Your task to perform on an android device: I'm going to meet my son in Berlin for important work with my wife and I decided to go there by flight, so search for the one way flight from Stuttgart to Berlin airport on January 1,2024 in the Goibibo app.
Image 0: 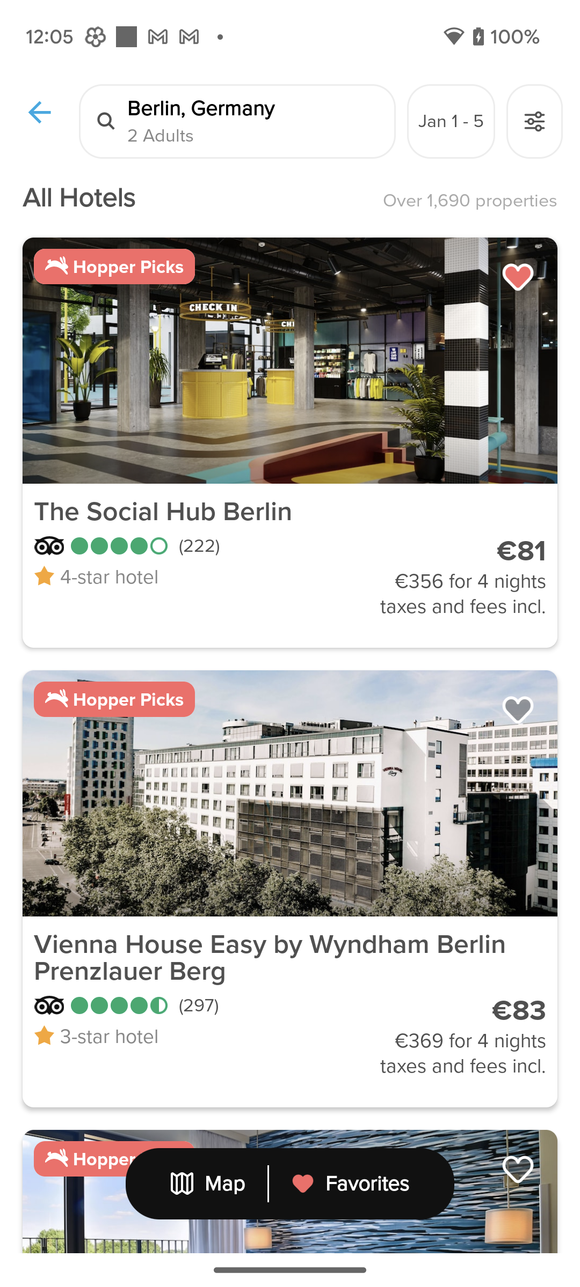
Open the Goibibo app.
Step 0: open app "Goibibo"
Image 1: 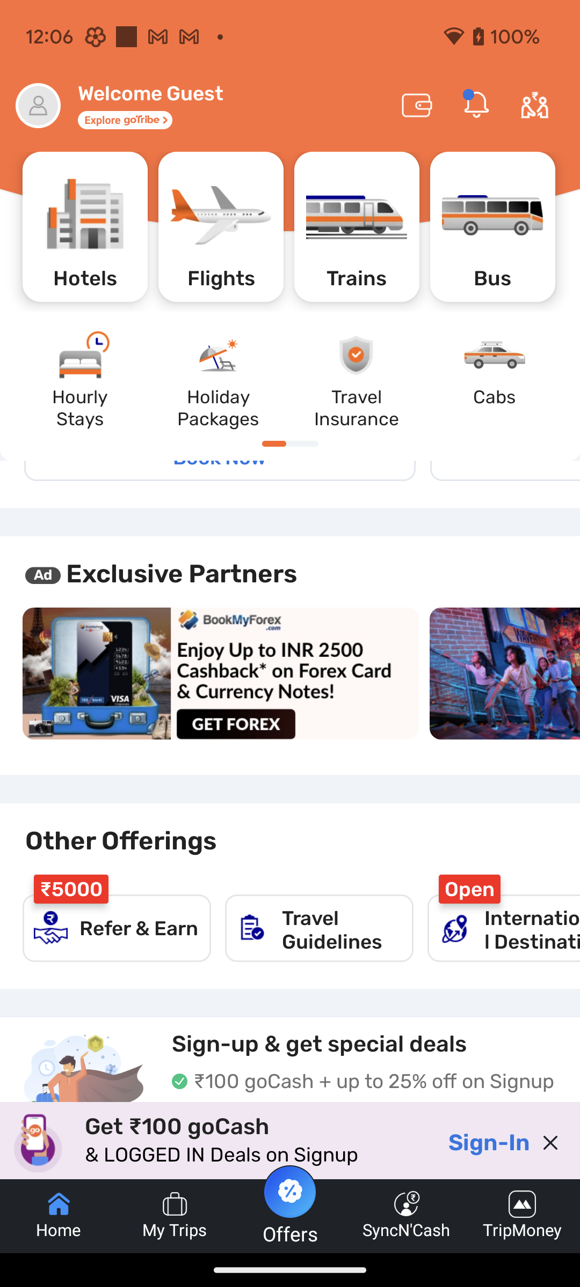
Click on the flight tab icon to search for the flights
Step 1: click (221, 226)
Image 2: 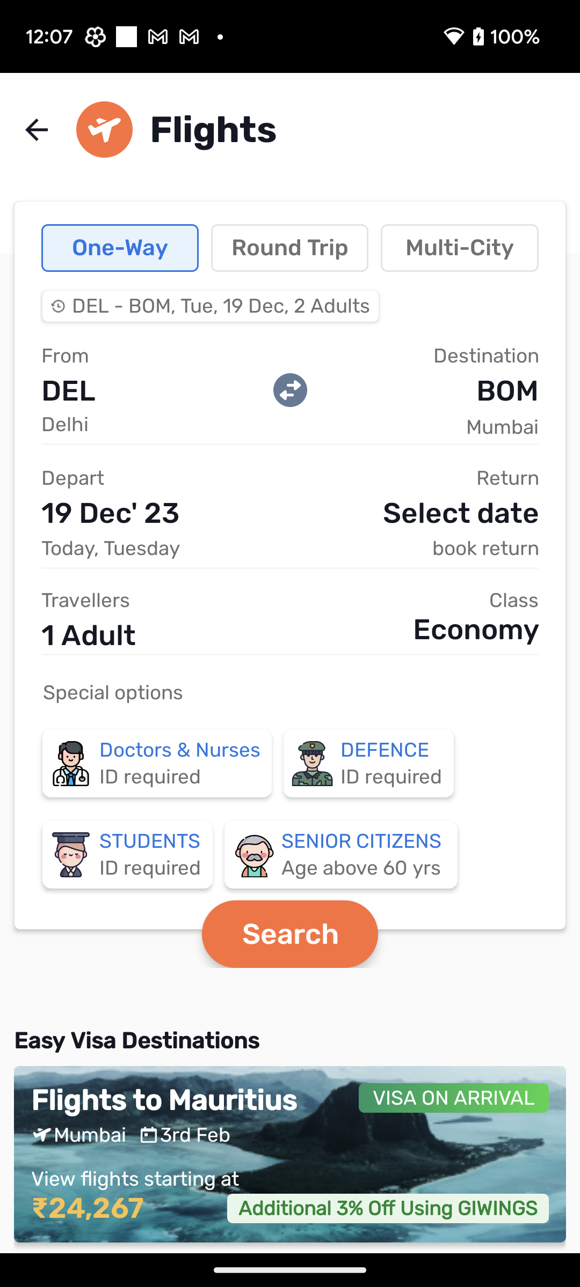
Click on the first input box to enter the departure location.
Step 2: click (157, 390)
Image 4: 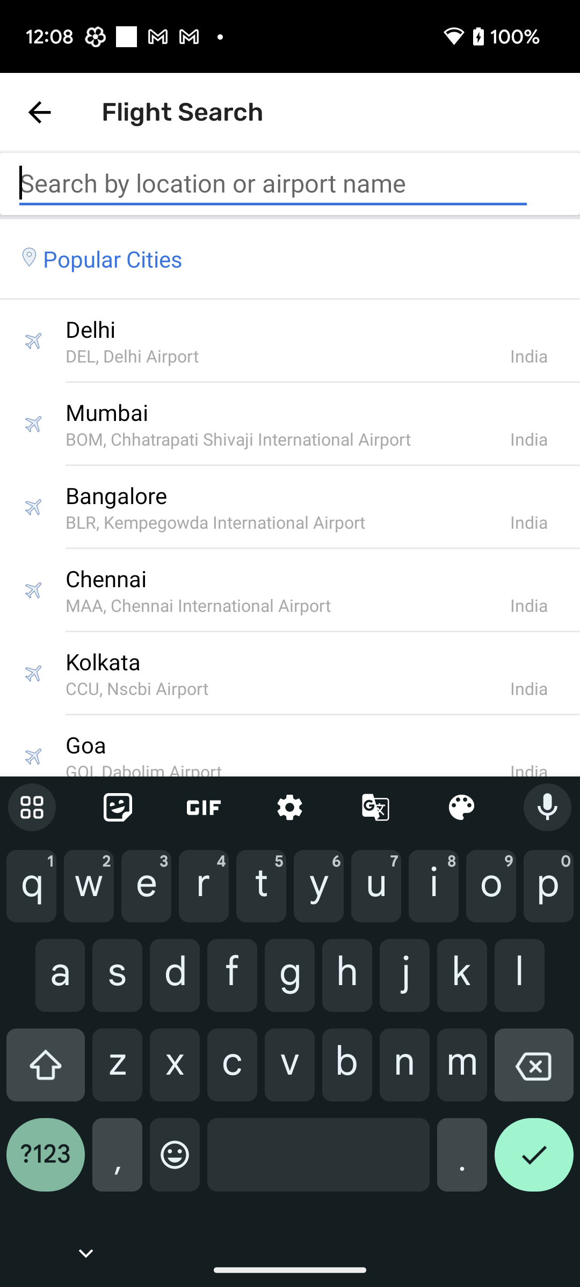
Type Stuttgart in the search location bar.
Step 4: type "Stuttgart"
Image 5: 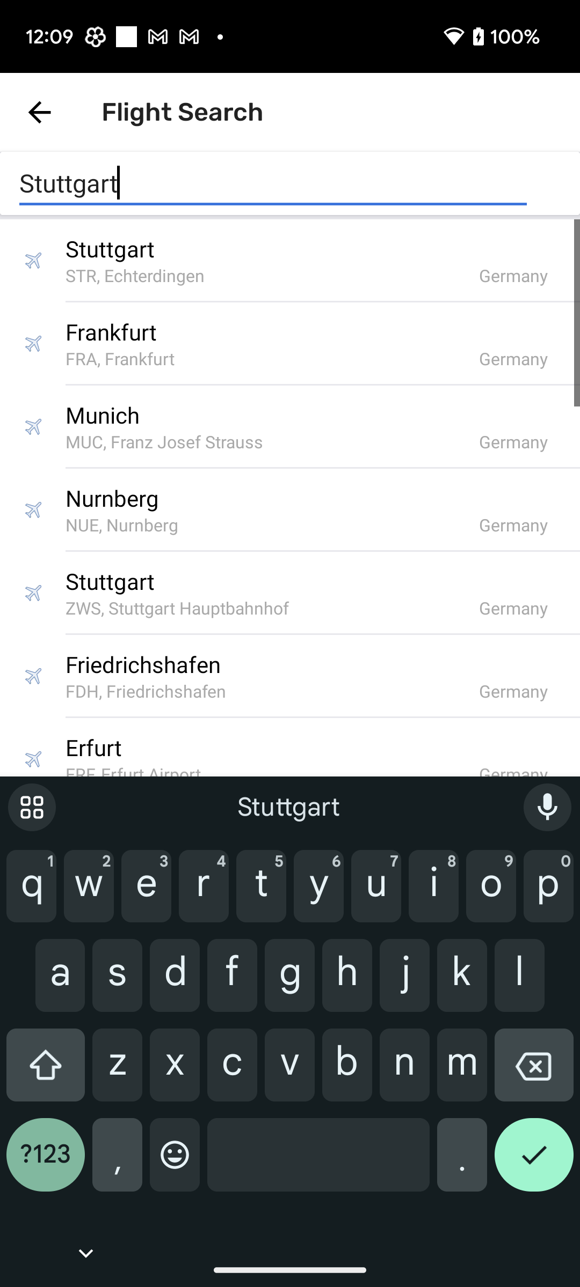
Click on the first suggested option.
Step 5: click (310, 248)
Image 6: 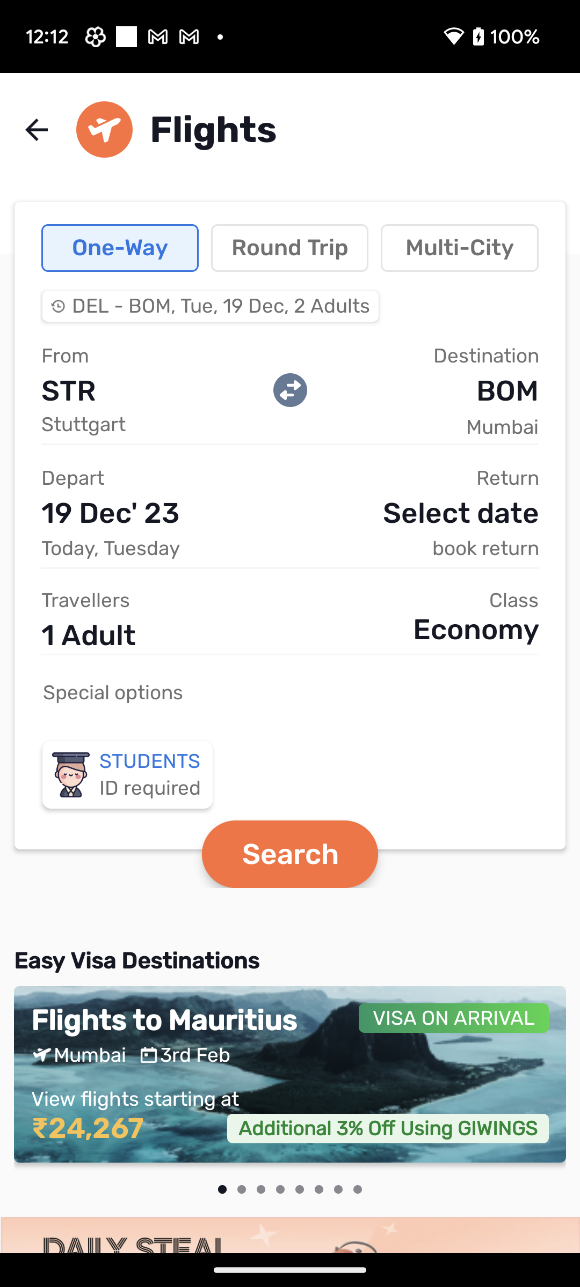
Click on the second input box to enter the destination location.
Step 6: click (423, 390)
Image 7: 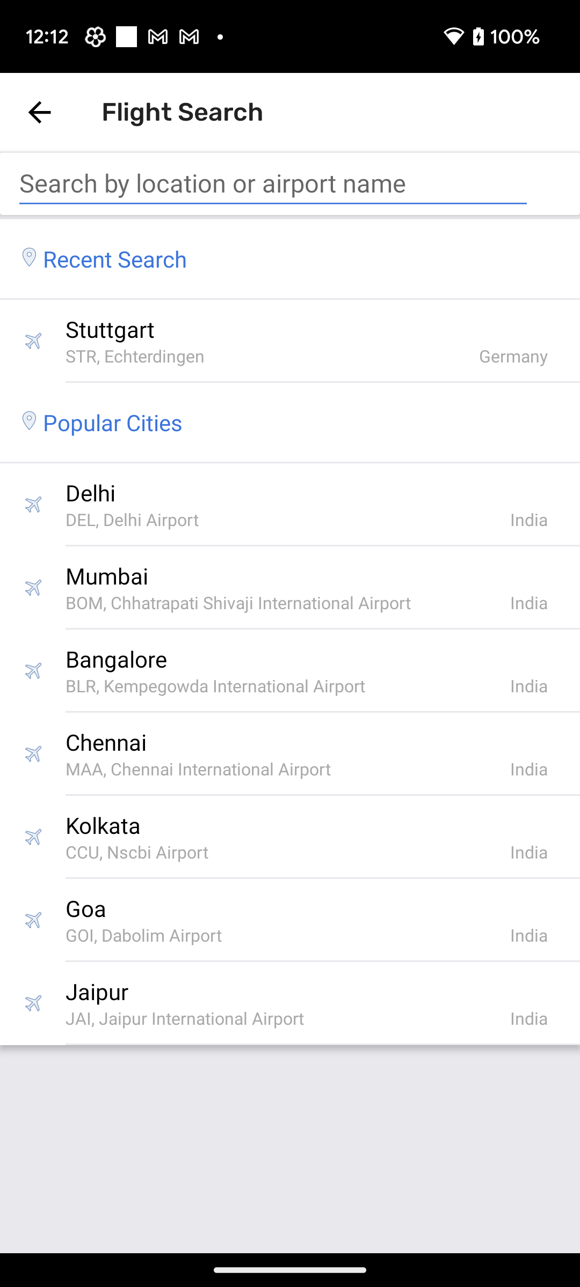
Click on the search location bar to enter the destination location
Step 7: click (273, 183)
Image 8: 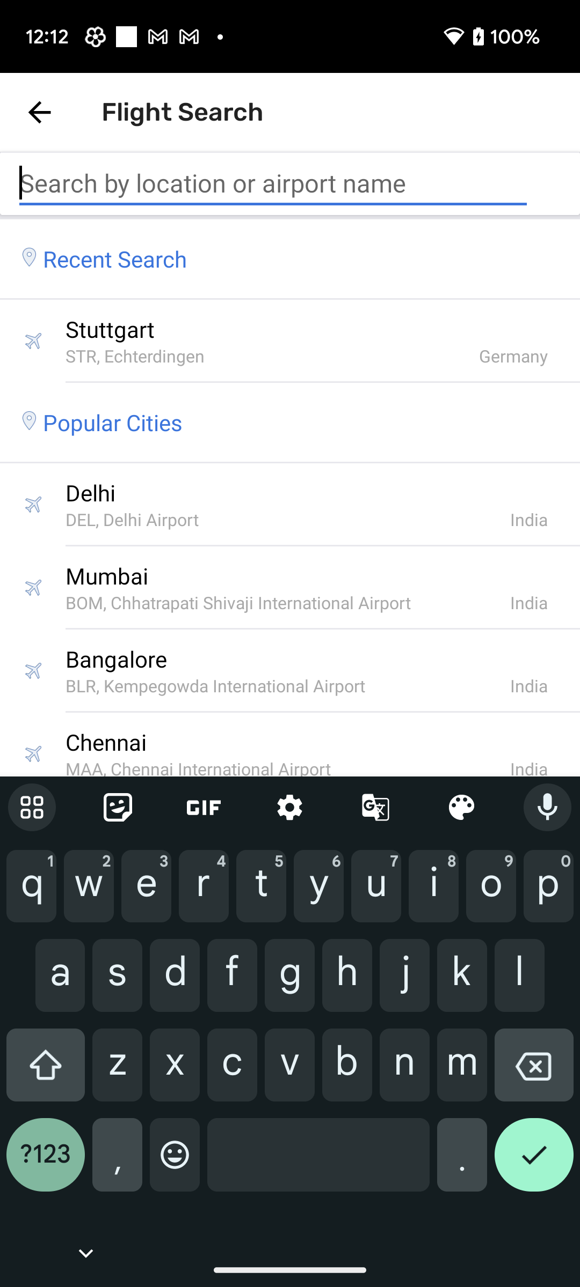
Type Berlin in the search location bar to enter the destination location.
Step 8: type "Berlin"
Image 9: 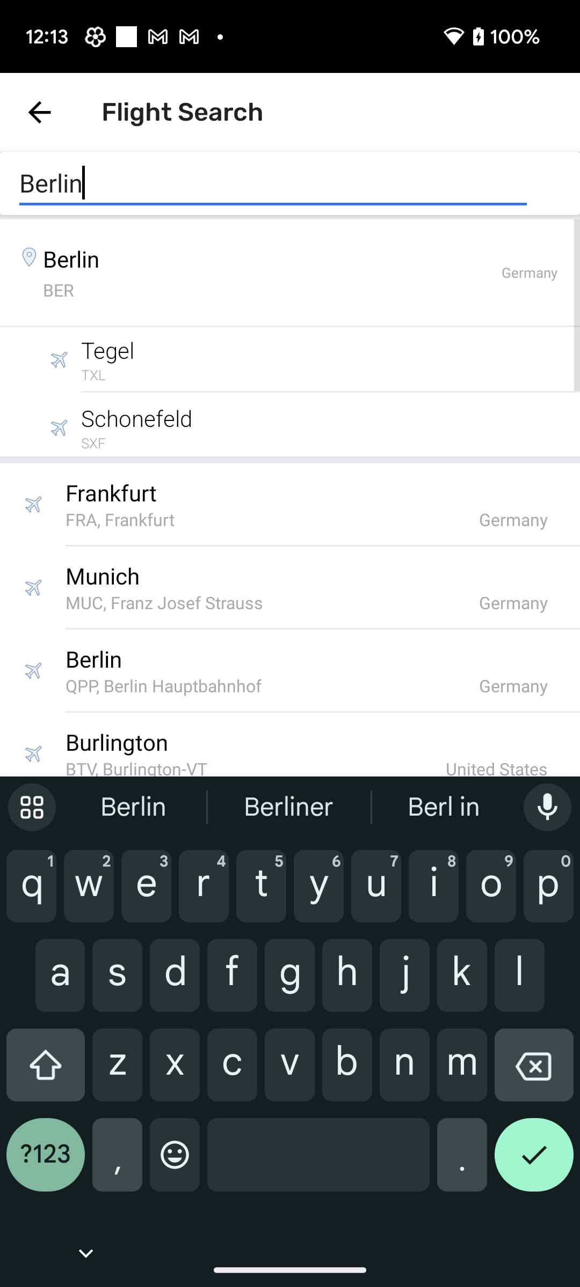
Click on the first suggested option to select the destination location.
Step 9: click (311, 272)
Image 10: 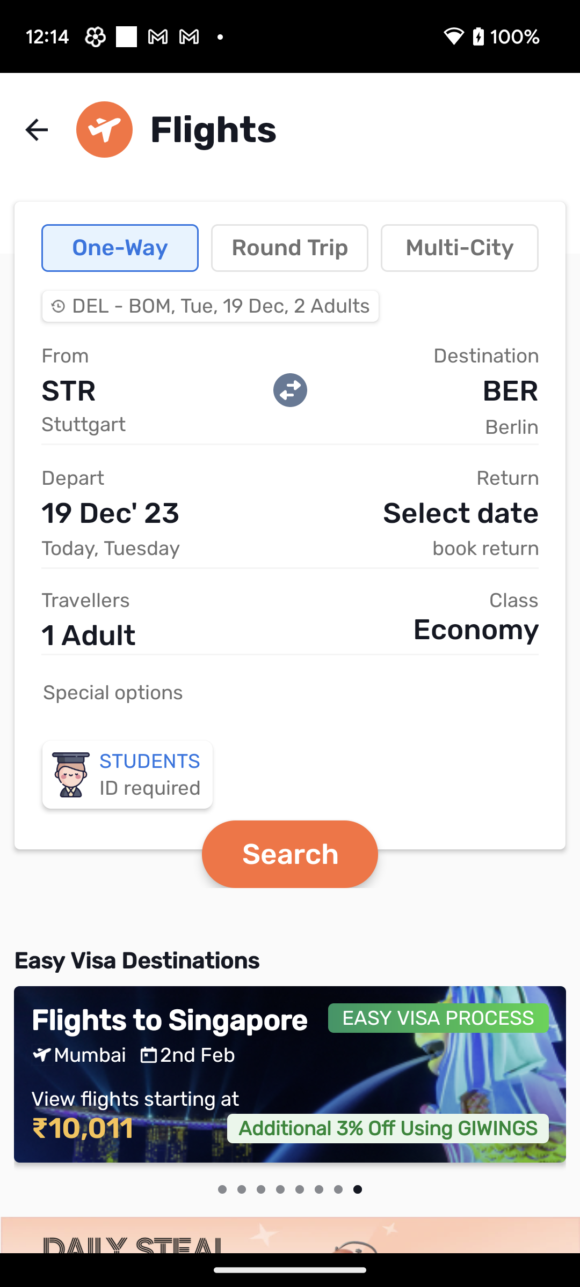
Click on the date section to select the departure date.
Step 10: click (165, 513)
Image 11: 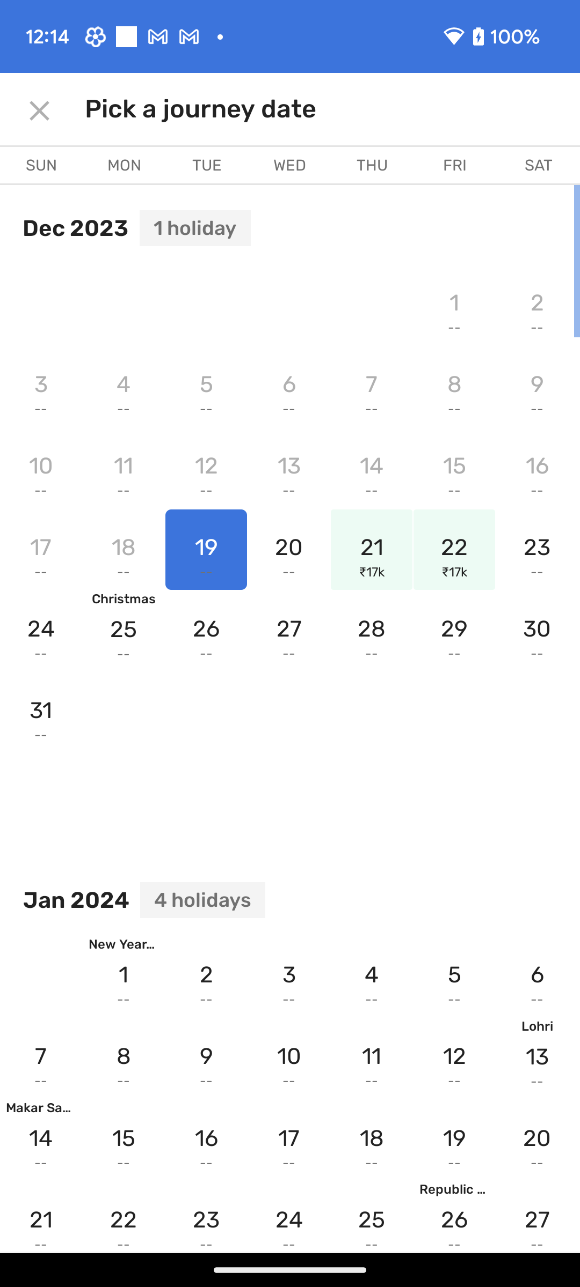
Click on the January 1 to select the departure date.
Step 11: click (124, 977)
Image 12: 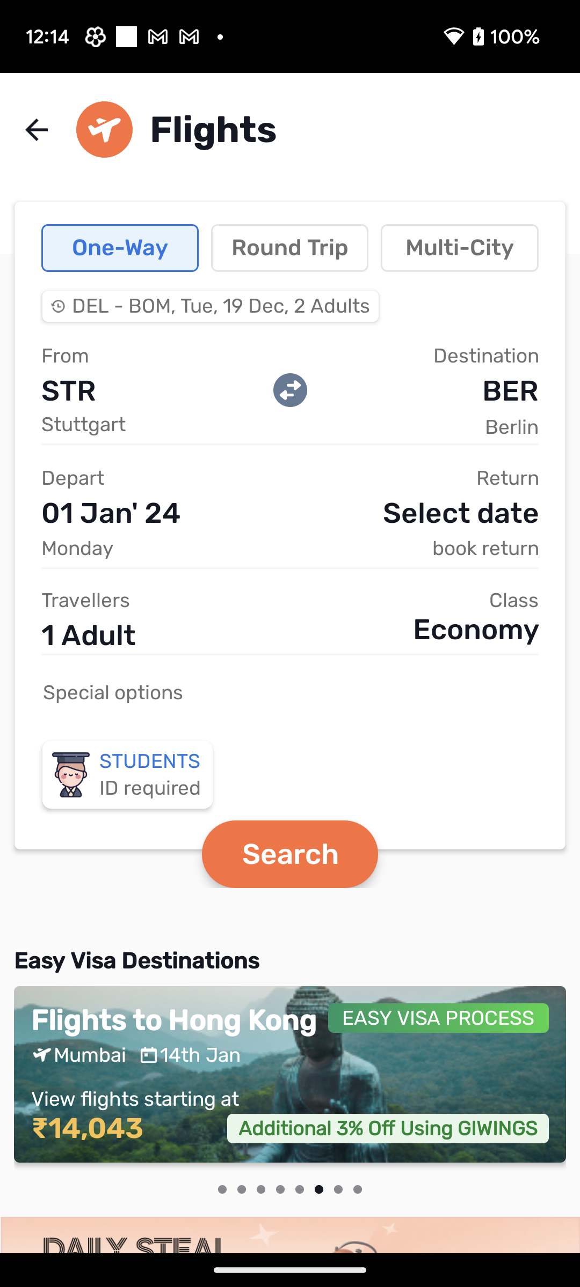
Click on the Travellers section to enter the number of travelers.
Step 12: click (207, 620)
Image 13: 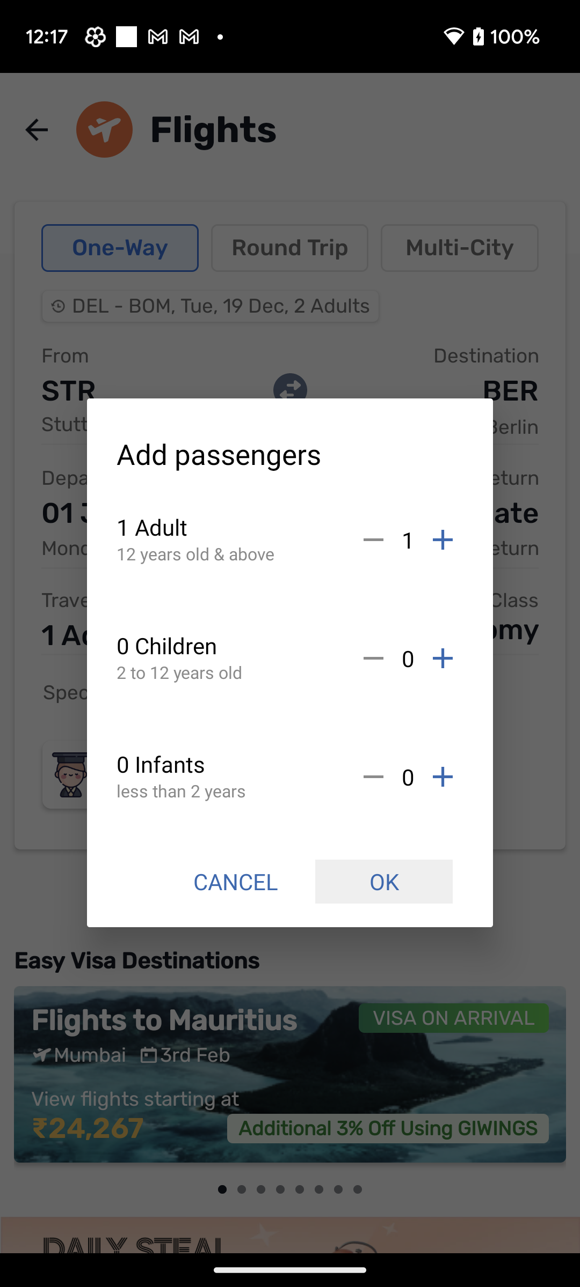
Click on the plus icon of the Adult option to select the number of travelers.
Step 13: click (442, 539)
Image 14: 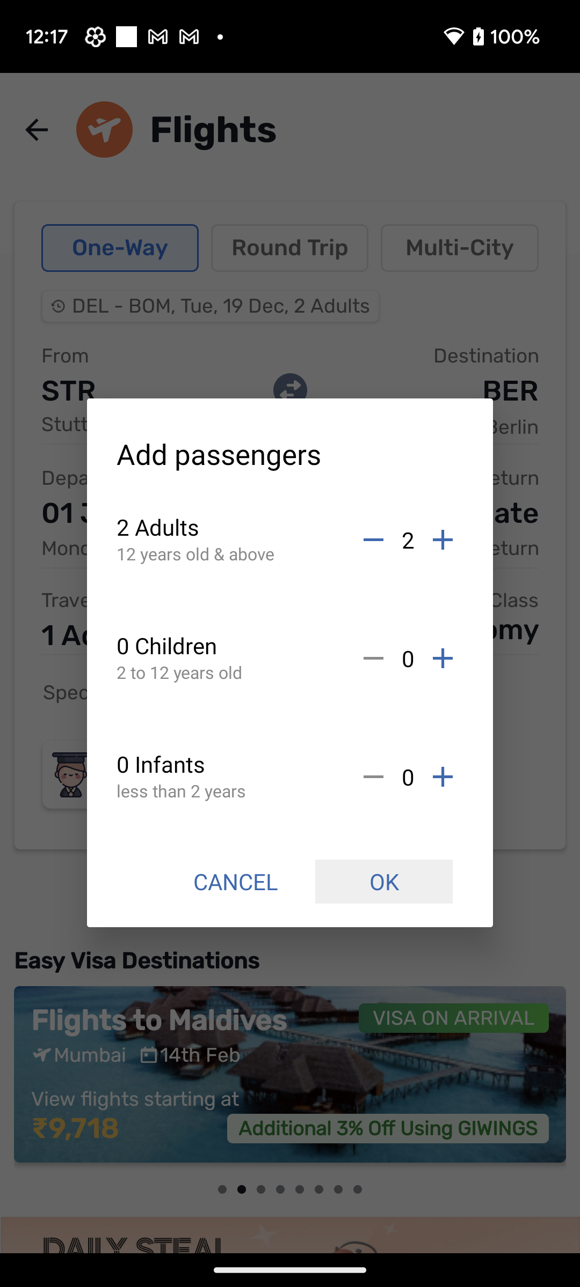
Click on the Ok button to confirm the number of travelers.
Step 14: click (384, 882)
Image 15: 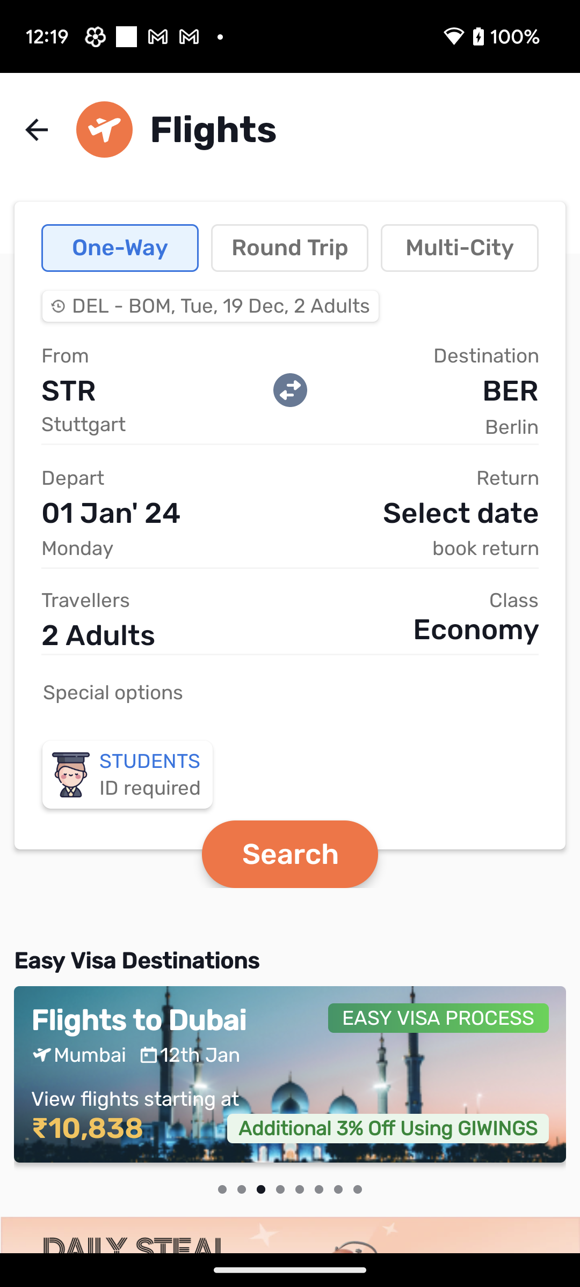
Click on the Search option to search for the flights.
Step 15: click (289, 854)